Your task to perform on an android device: Carlos is asking me for a suggestion for an iPhone. Share the Apple iPhone 11 DC1035 through Gmail at Carlos3345@gmail.com in the eBay app.
Image 0: 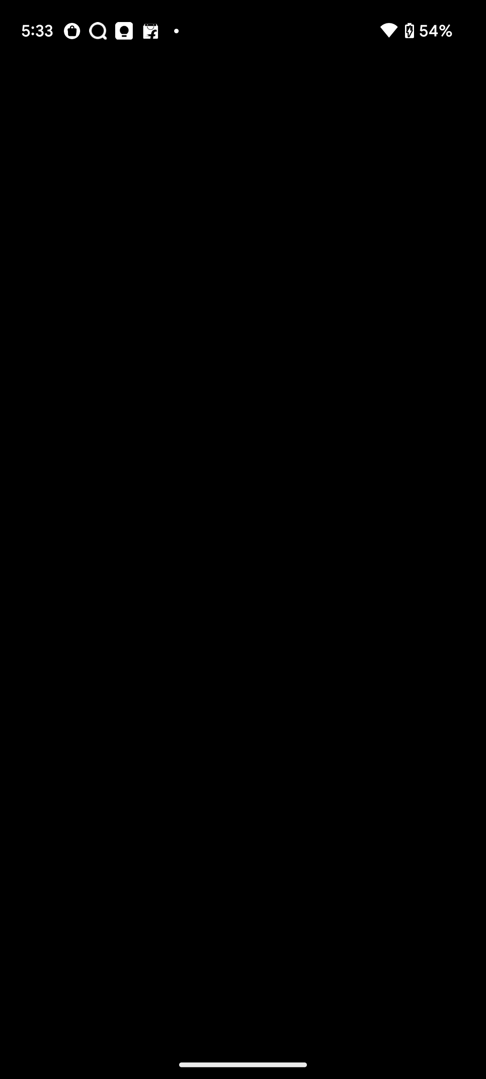
go back to the previous page
Step 0: press back button
Image 1: 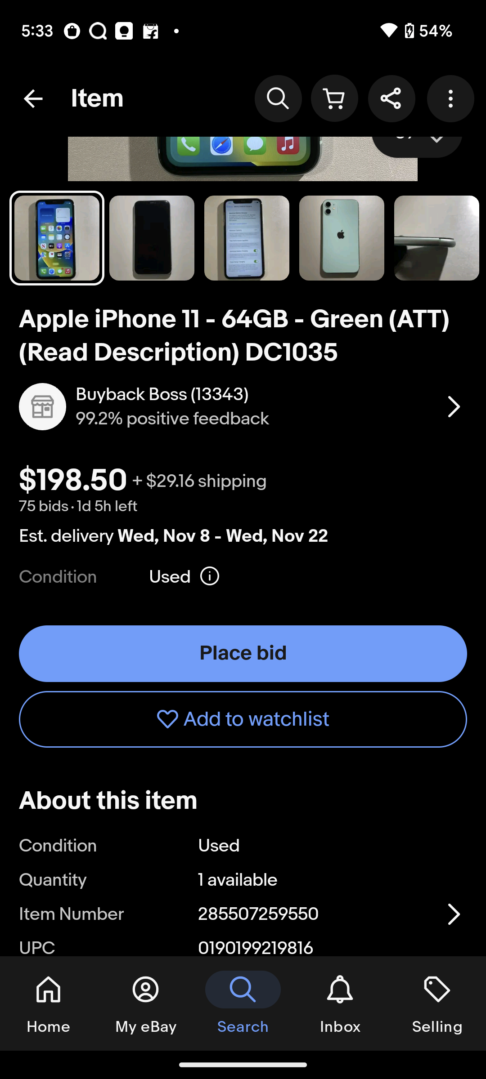
Click on the share icon at the top right corner of the screen
Step 1: click (391, 98)
Image 2: 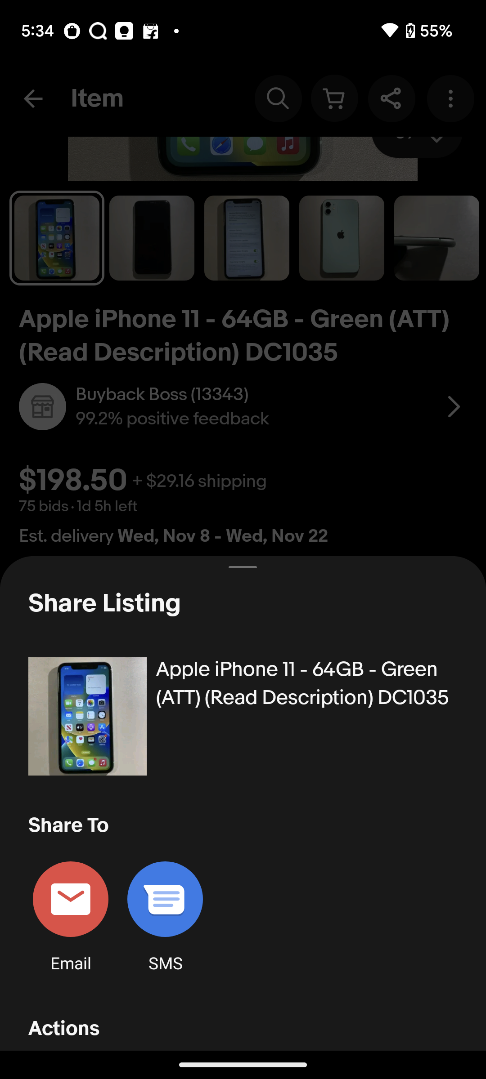
Click on Email
Step 2: click (52, 922)
Image 4: 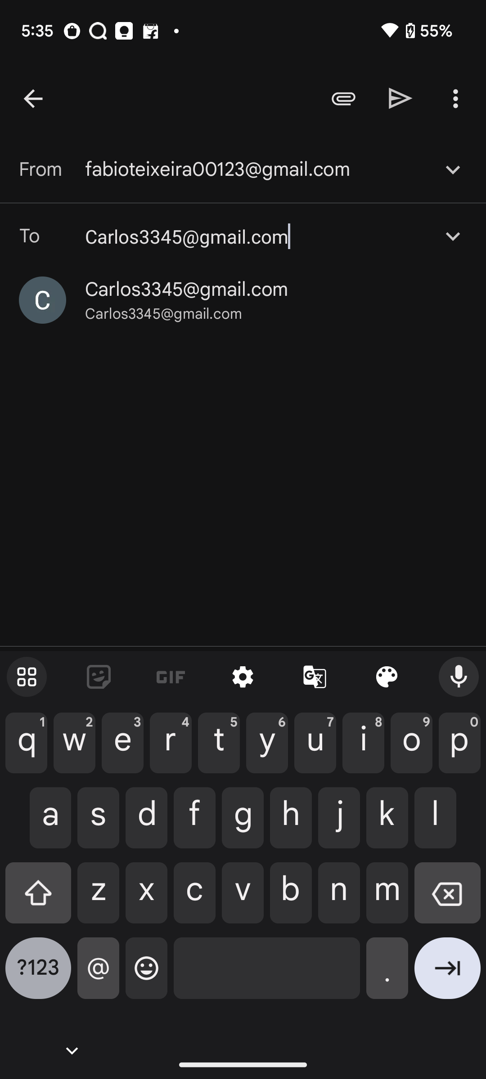
Click on the send icon at the top right corner of the screen
Step 4: click (400, 98)